Your task to perform on an android device: Unstar the upcoming events message from the gmail app.
Image 0: 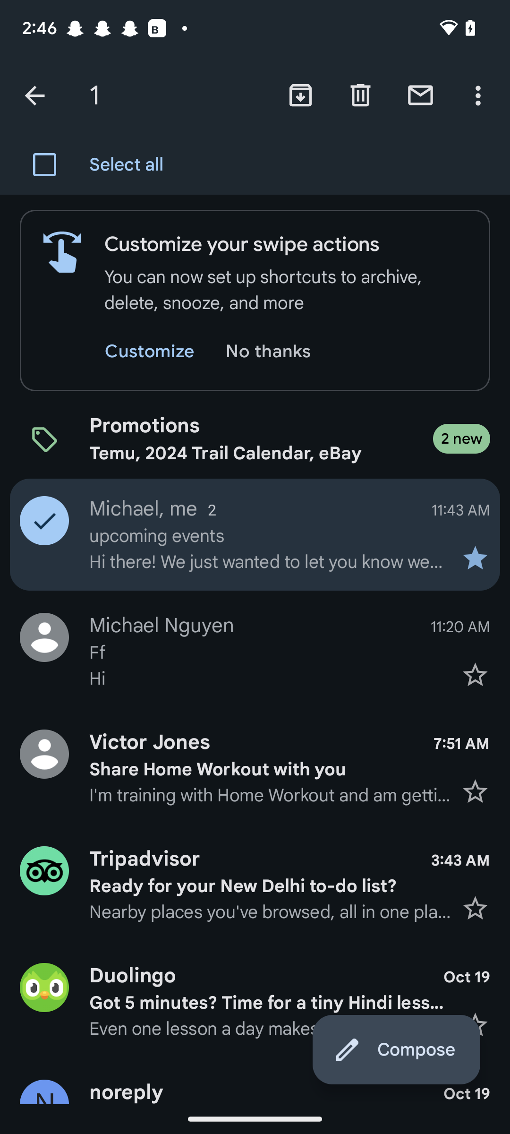
Click on the first star on the right side of the screen.
Step 0: click (255, 534)